Your task to perform on an android device: I want to search for the word "stockings" on the current page and highlight it.
Image 0: 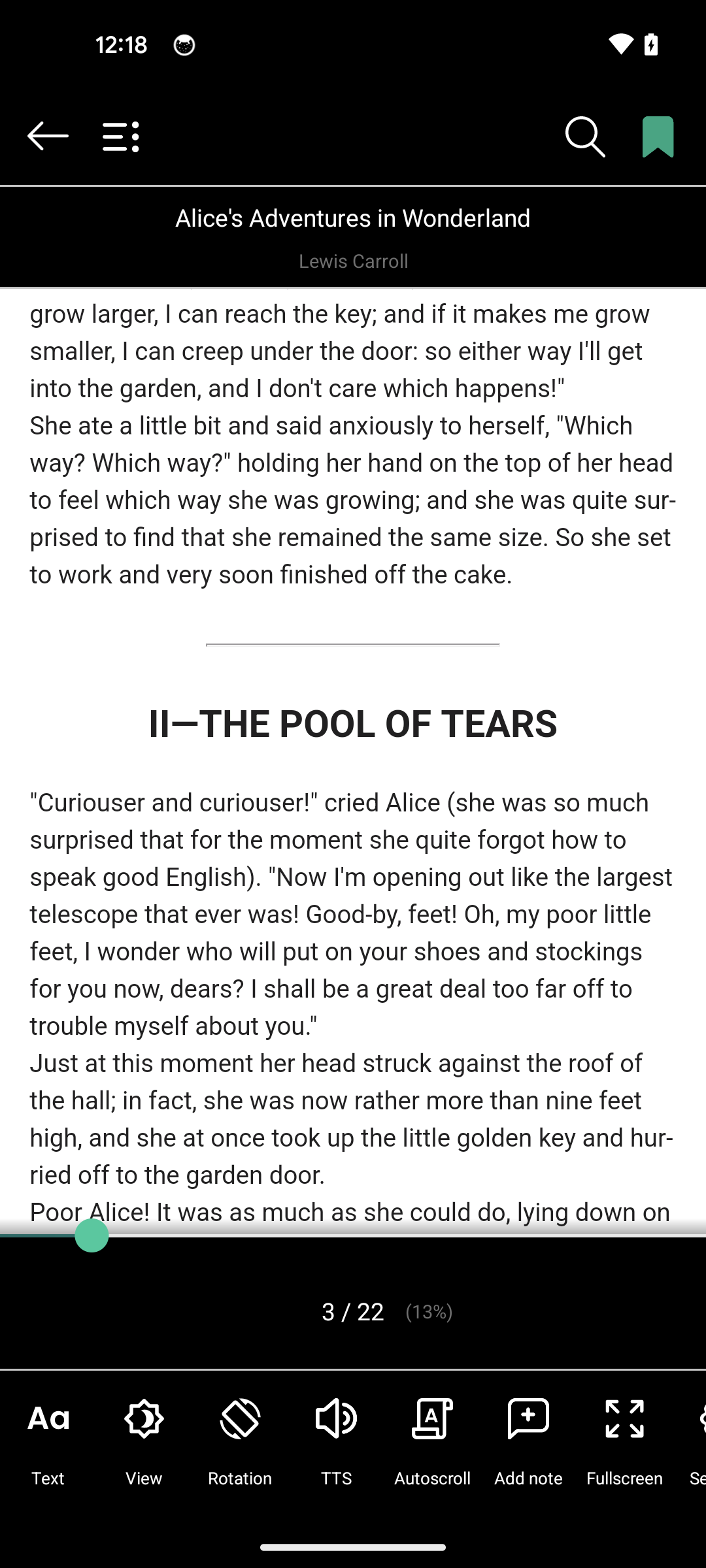
Tap on the search icon at the top of the screen
Step 0: click (585, 136)
Image 2: 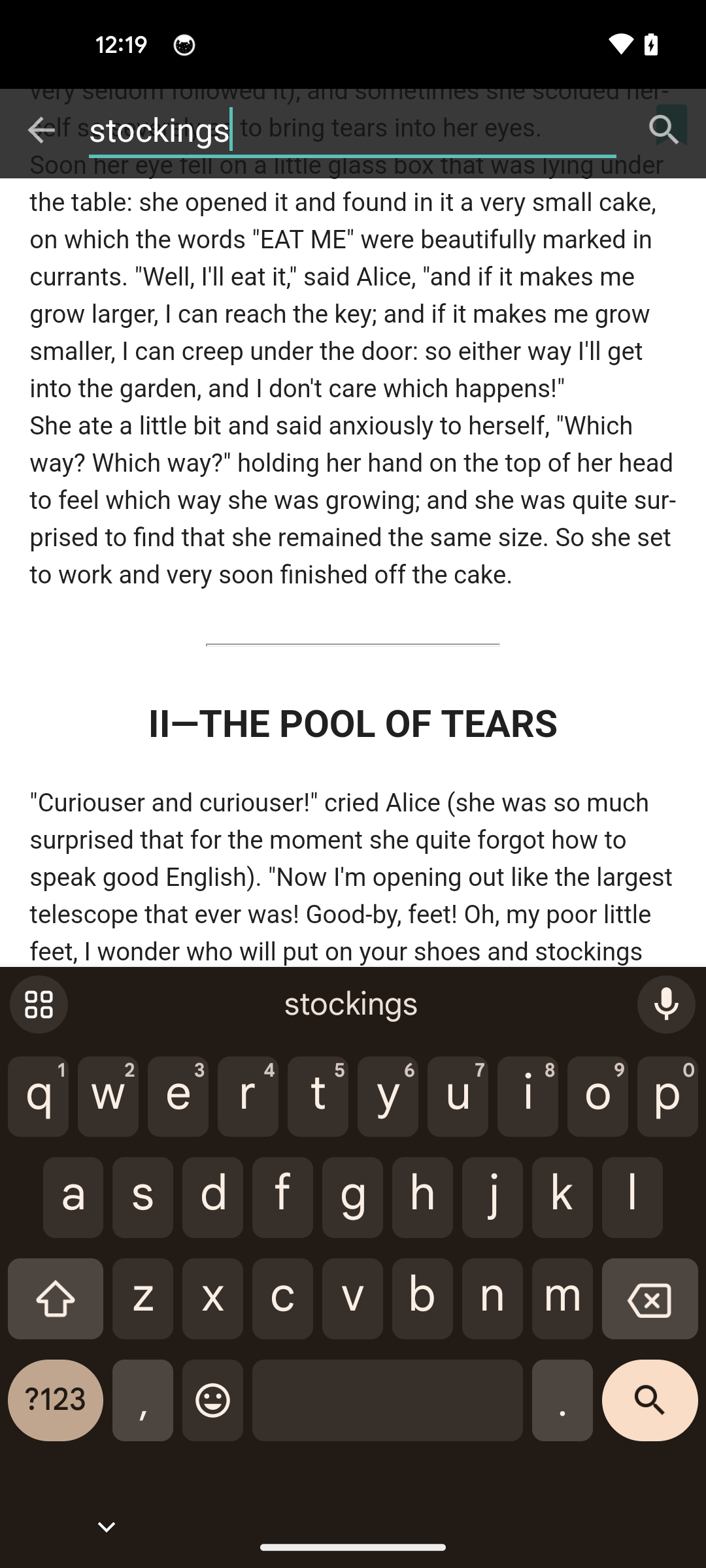
Tap on the search button at the bottom right corner of the screen
Step 2: click (650, 1410)